Your task to perform on an android device: On the DailyCart USA app, I want to go to Cart and view the pomegranate fruit.
Image 0: 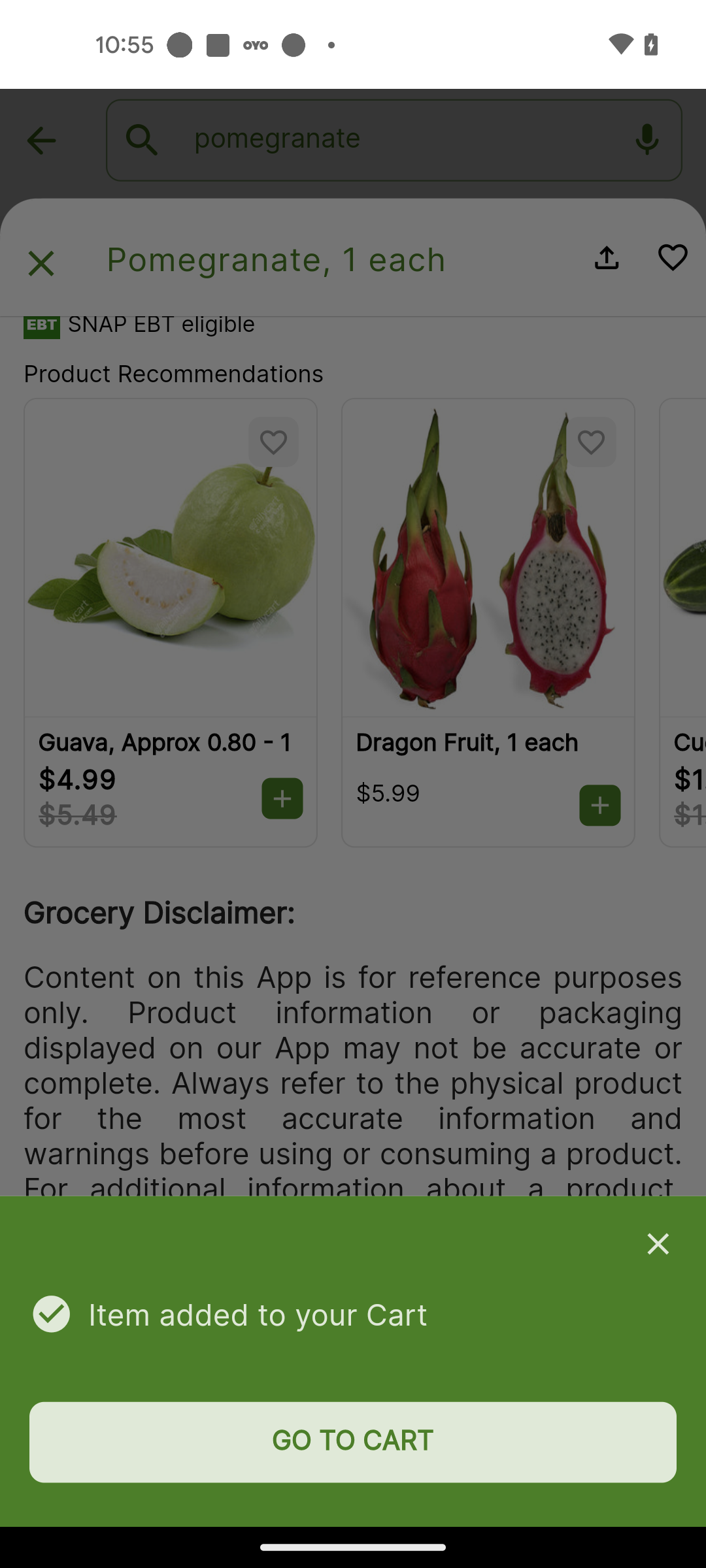
Click on the Go to Cart button
Step 0: click (352, 1442)